Your task to perform on an android device: To ensure that I don't forget to buy it, I want to add the French Toast, Hot Cakes, or Waffle item from Jet's Pizza to your basket in the DoorDash app.
Image 0: 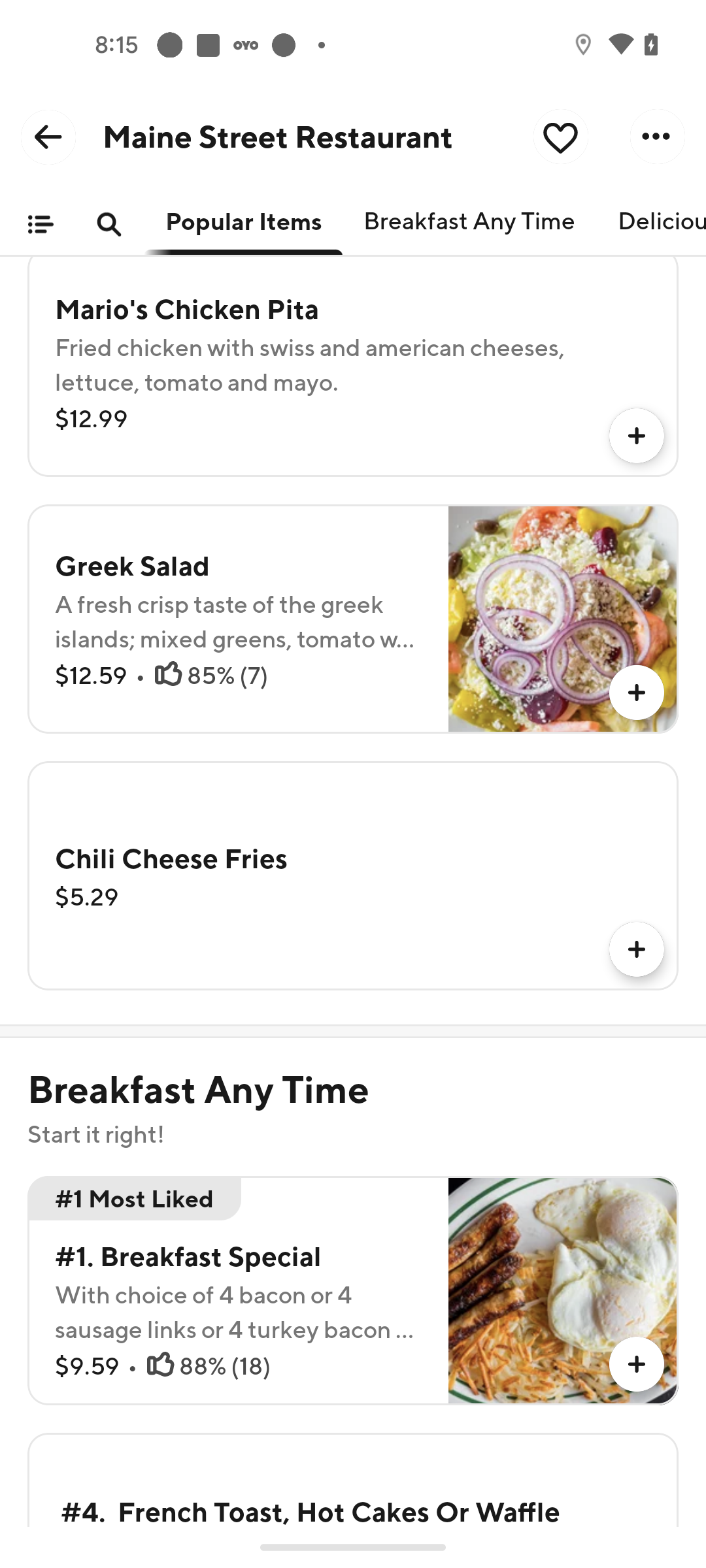
Swipe down to view French Toast, Hot Cakes, or Waffle
Step 0: scroll up
Image 1: 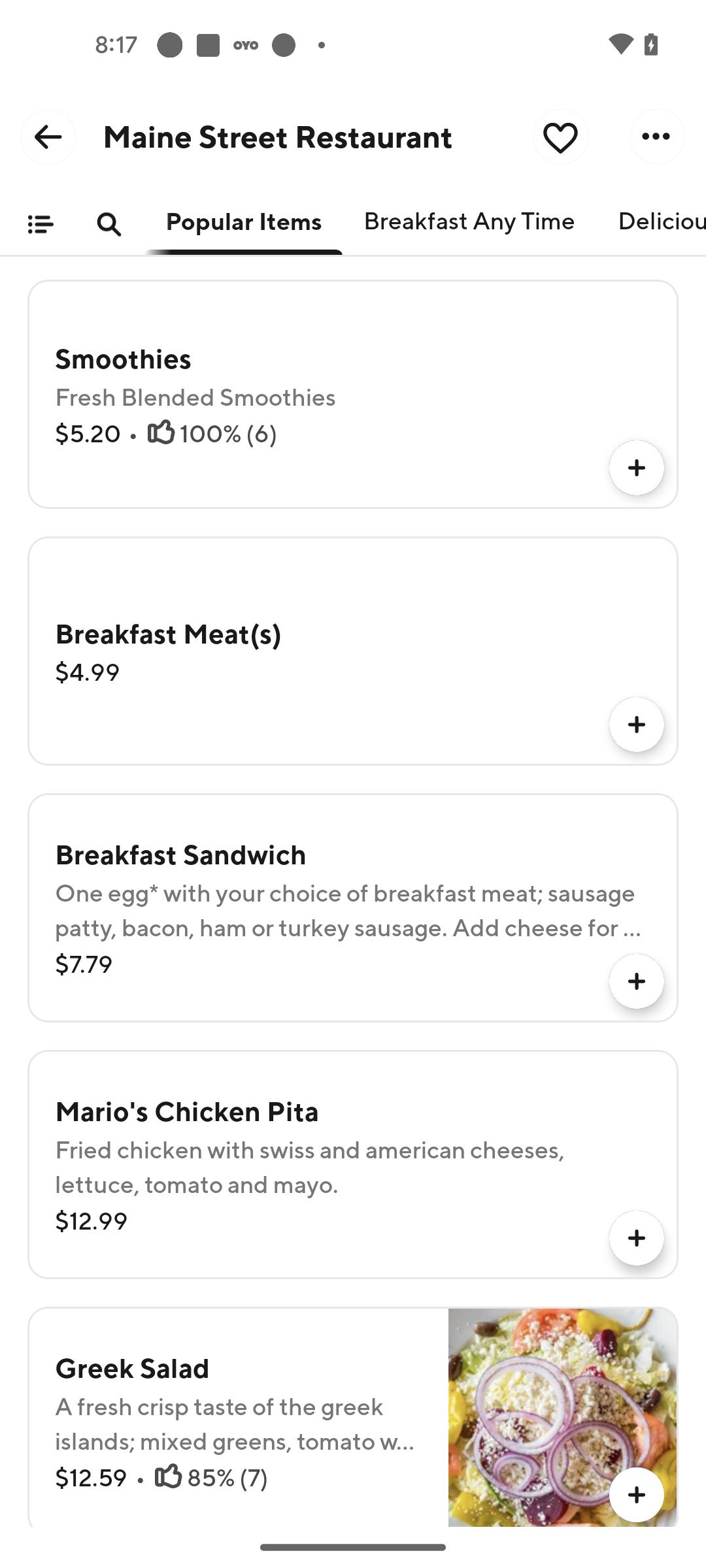
Swipe down to view French Toast, Hot Cakes, or Waffle
Step 1: scroll up
Image 2: 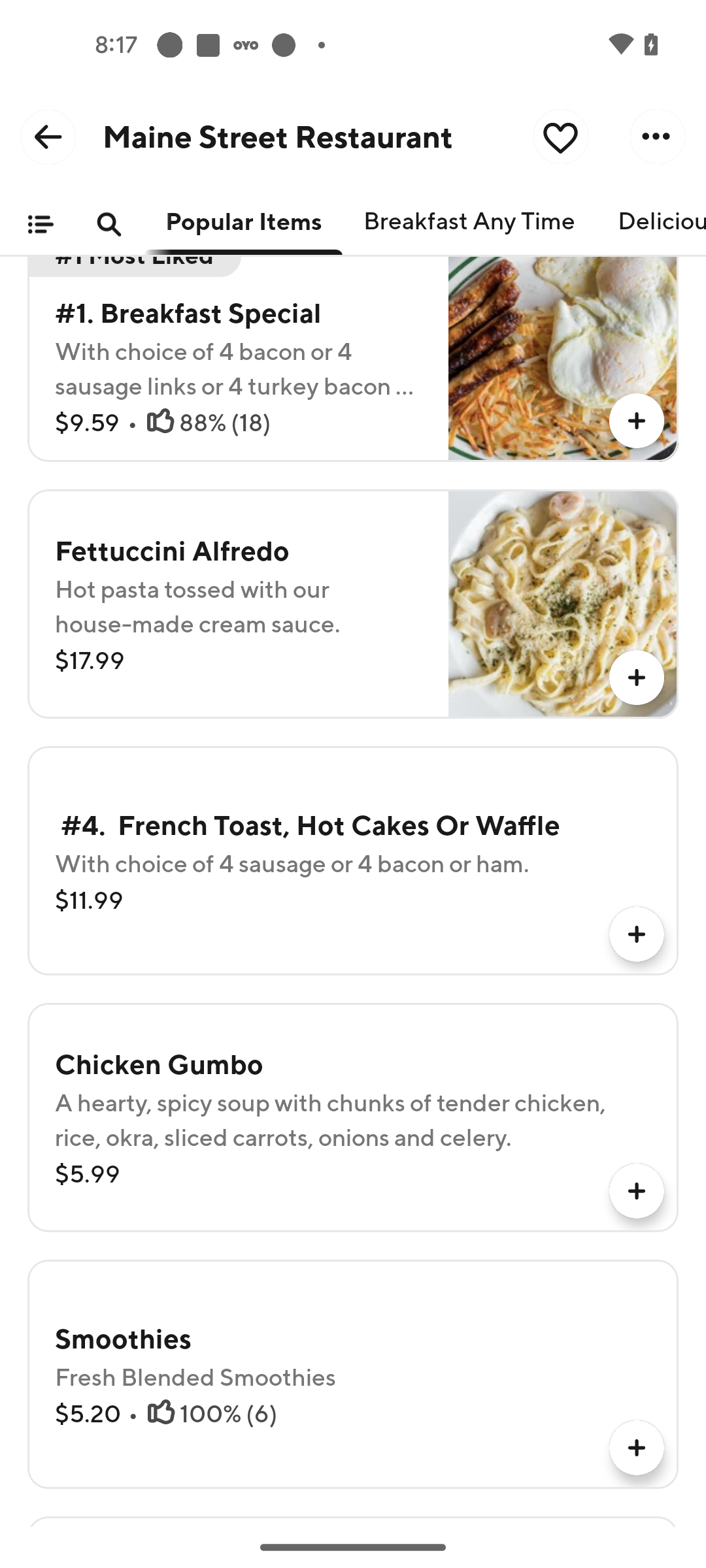
Click on the Plus icon at the front of the French Toast, Hot Cakes Or Waffle dish
Step 2: click (637, 934)
Image 3: 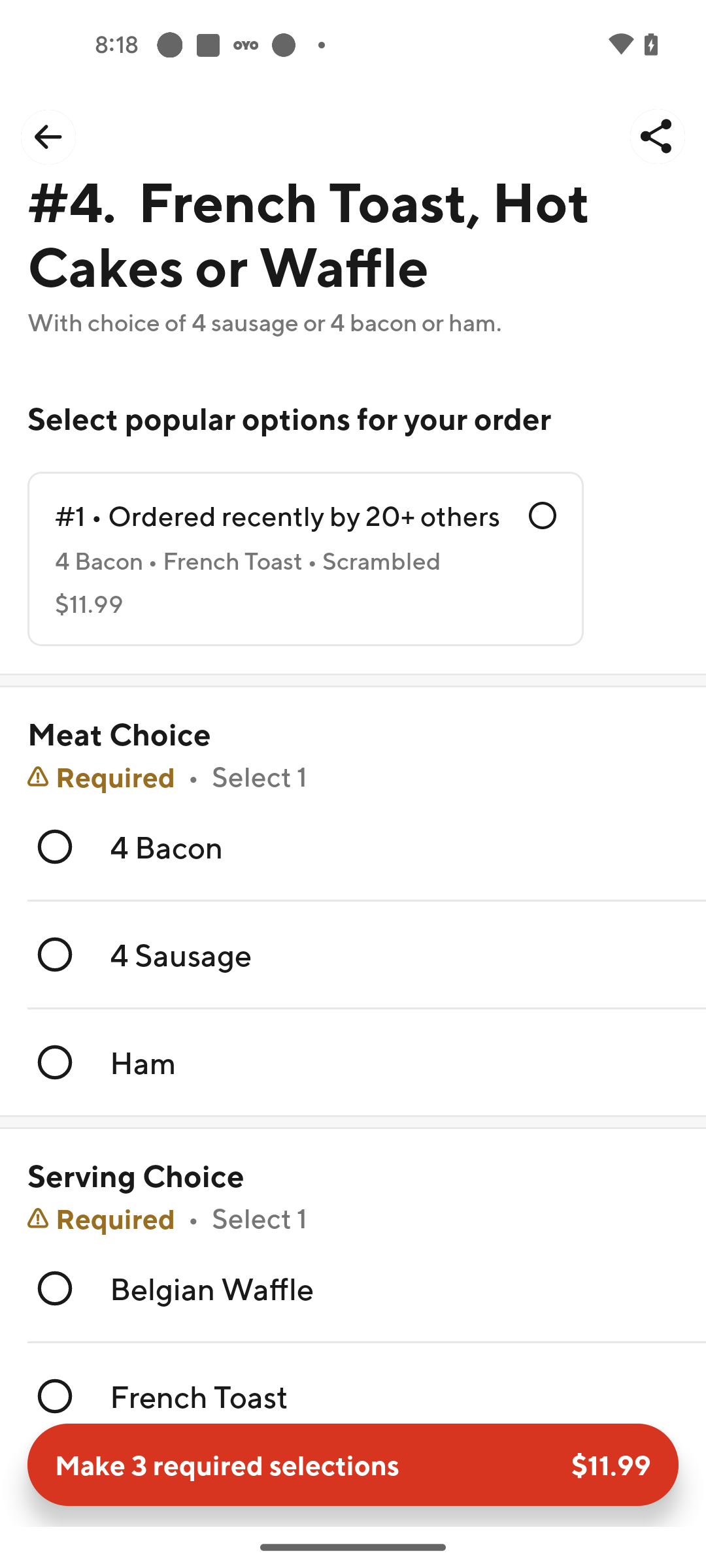
Select the Ordered recently by 20+ Others option
Step 3: click (305, 515)
Image 4: 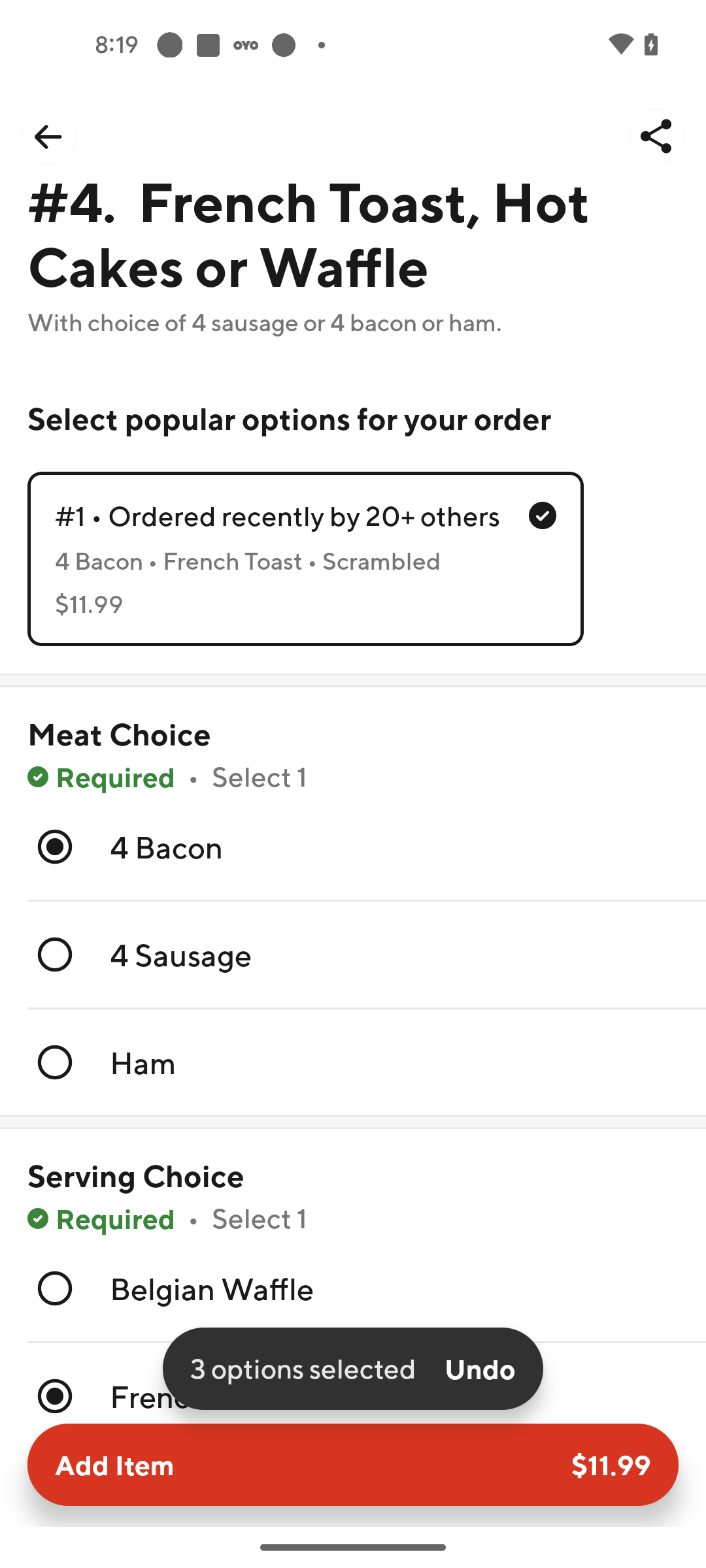
Click on the Add item button at the bottom of the screen
Step 4: click (122, 1465)